Your task to perform on an android device: Open All Trails app, search for trails near 98101, make sure to sort by distance up to 60 miles and set the difficulty filter to moderate
Image 0: 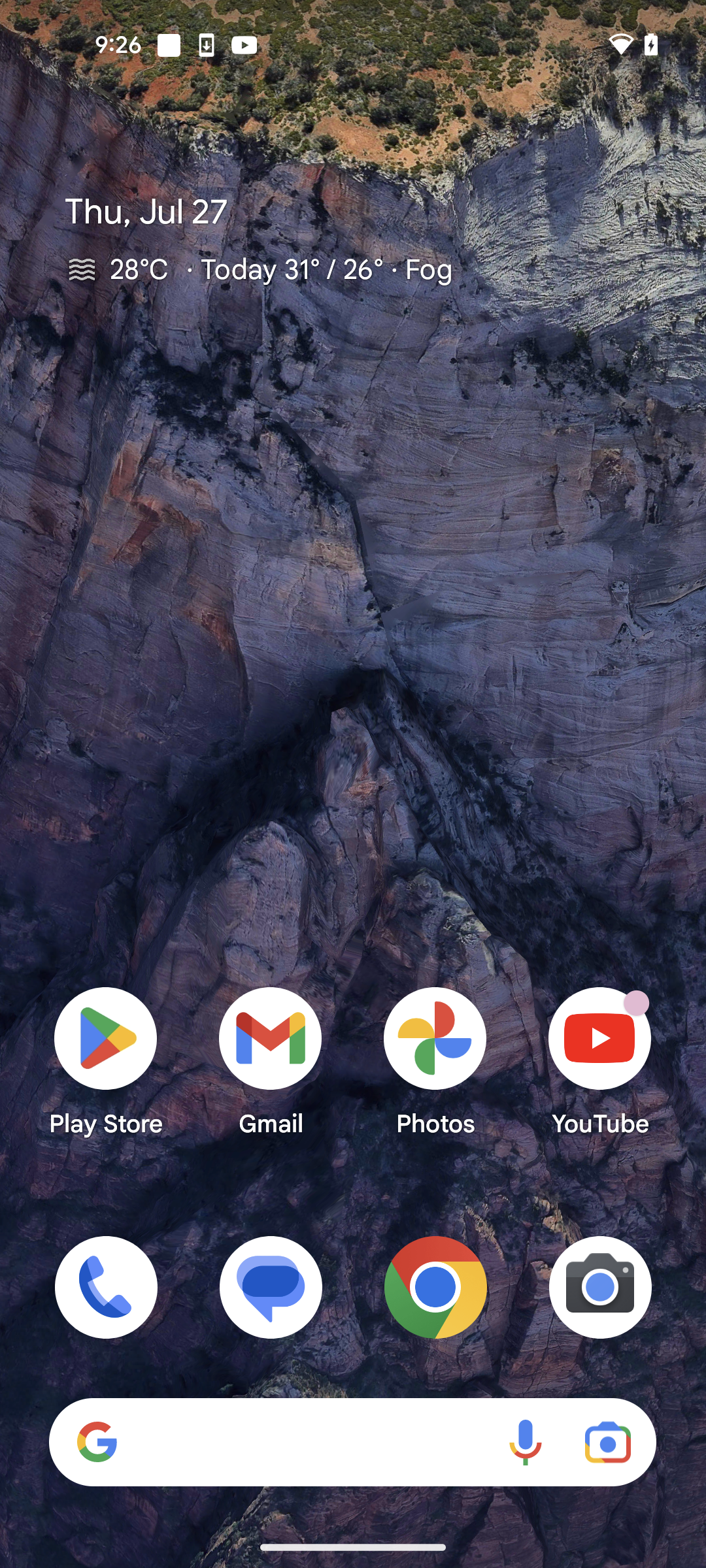
Open All Trails app
Step 0: open app "AllTrails"
Image 1: 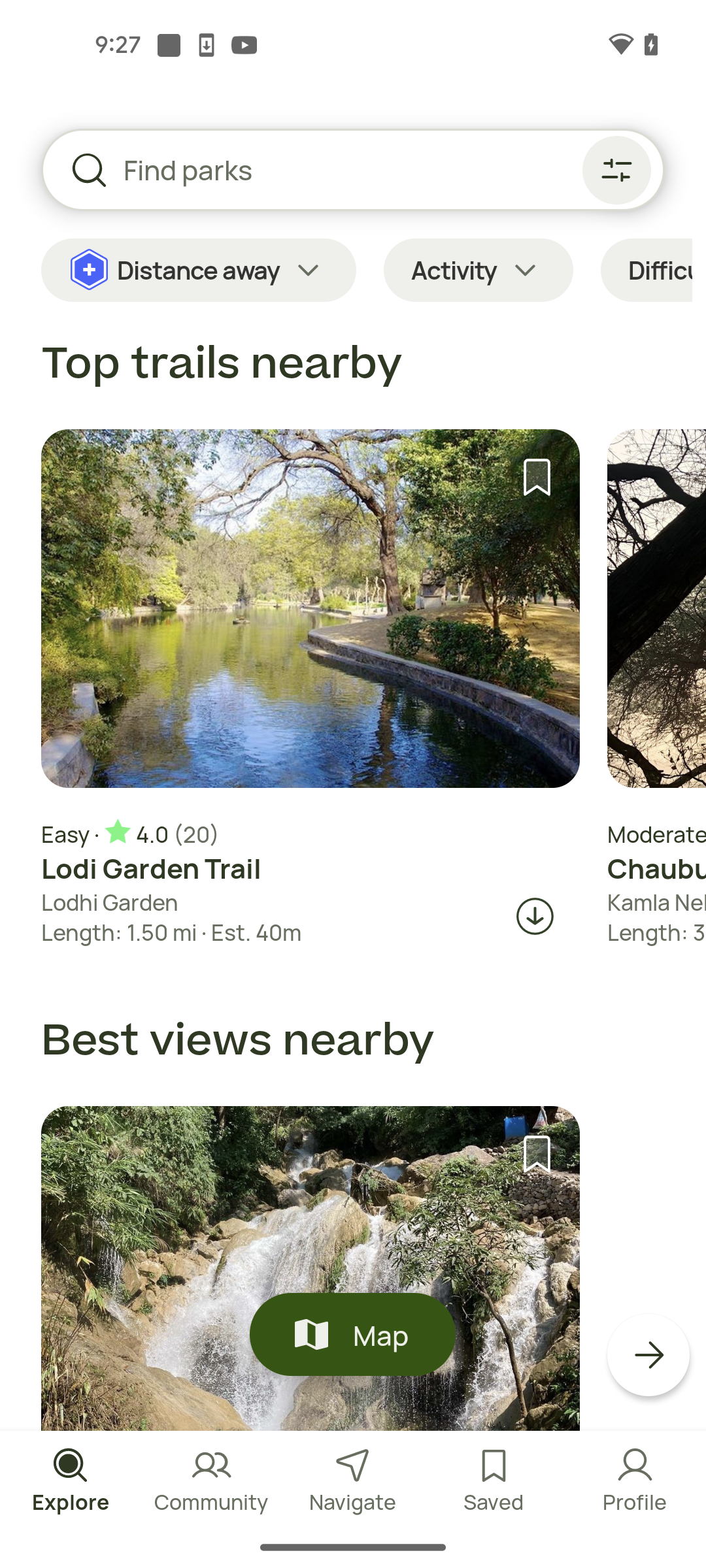
Go to the search bar
Step 1: click (378, 169)
Image 2: 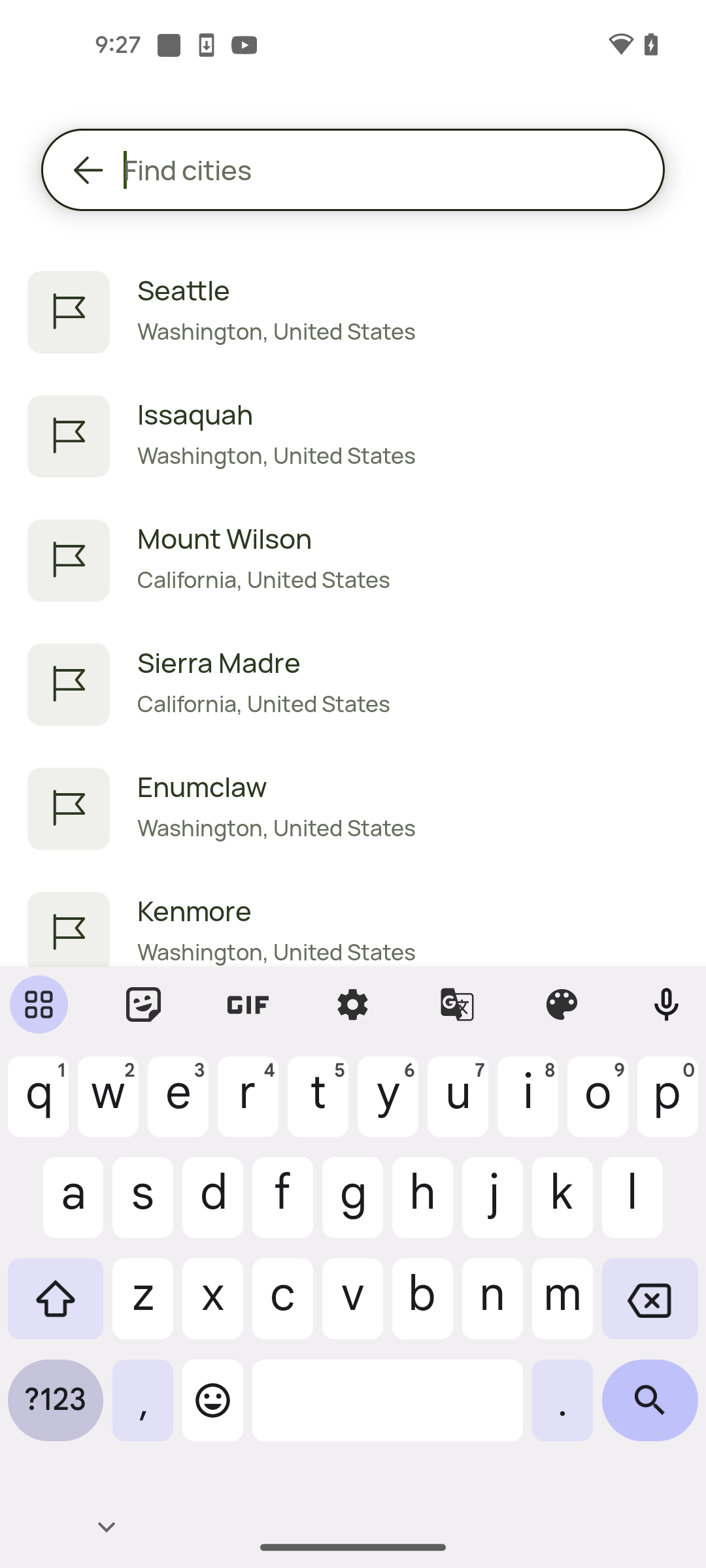
search for trails near Zip code 98101
Step 2: type "98101"
Image 3: 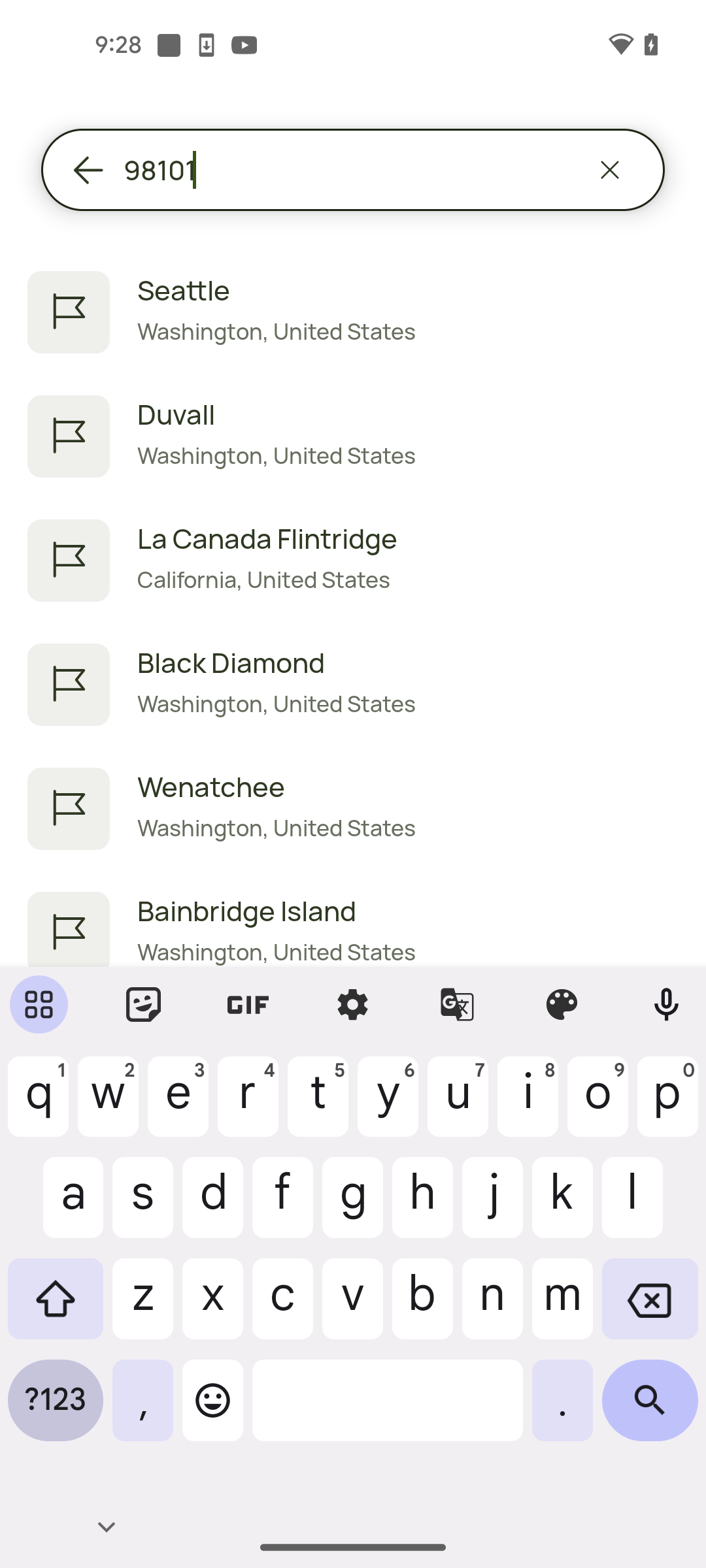
Click on the first search result
Step 3: click (408, 290)
Image 4: 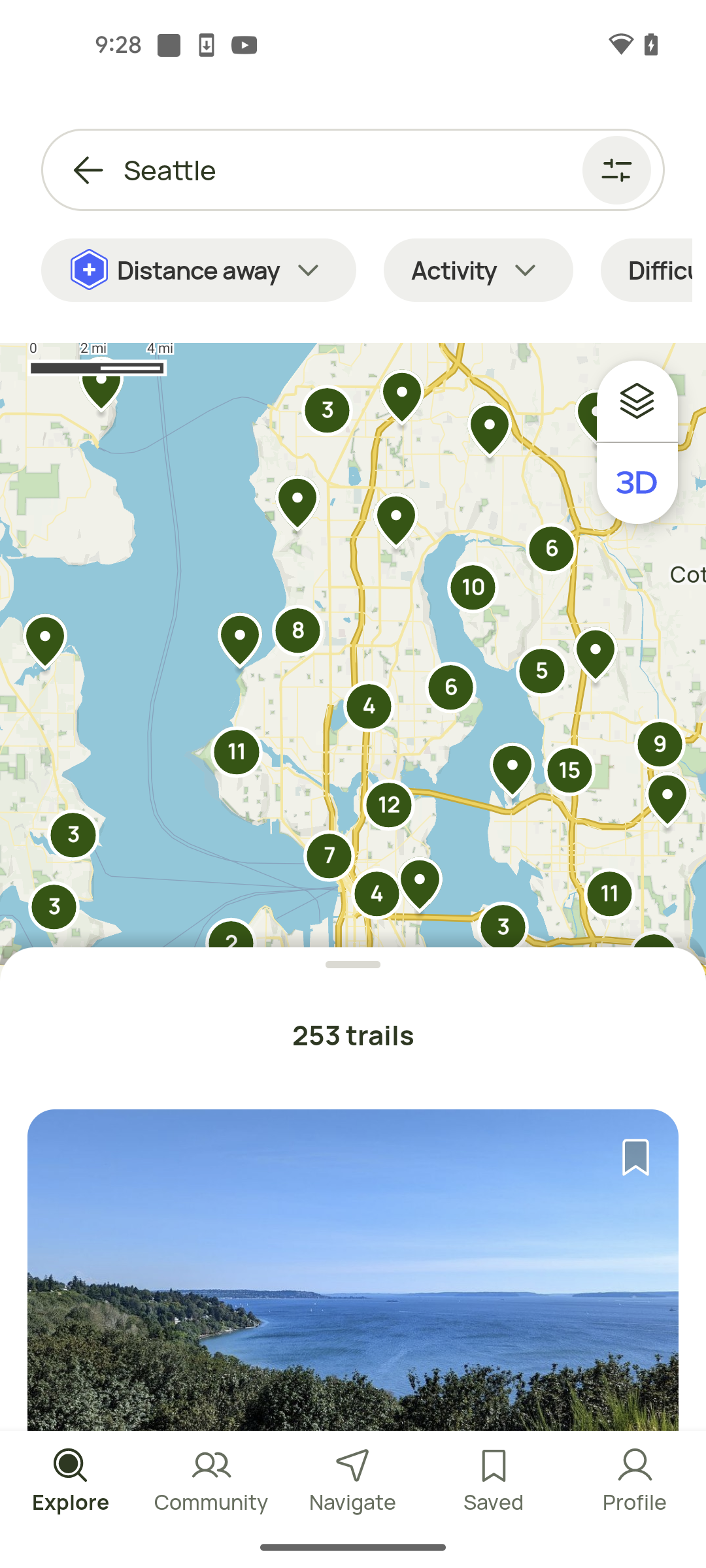
Click on the Filters icon at the top right corner of the screen
Step 4: click (609, 170)
Image 5: 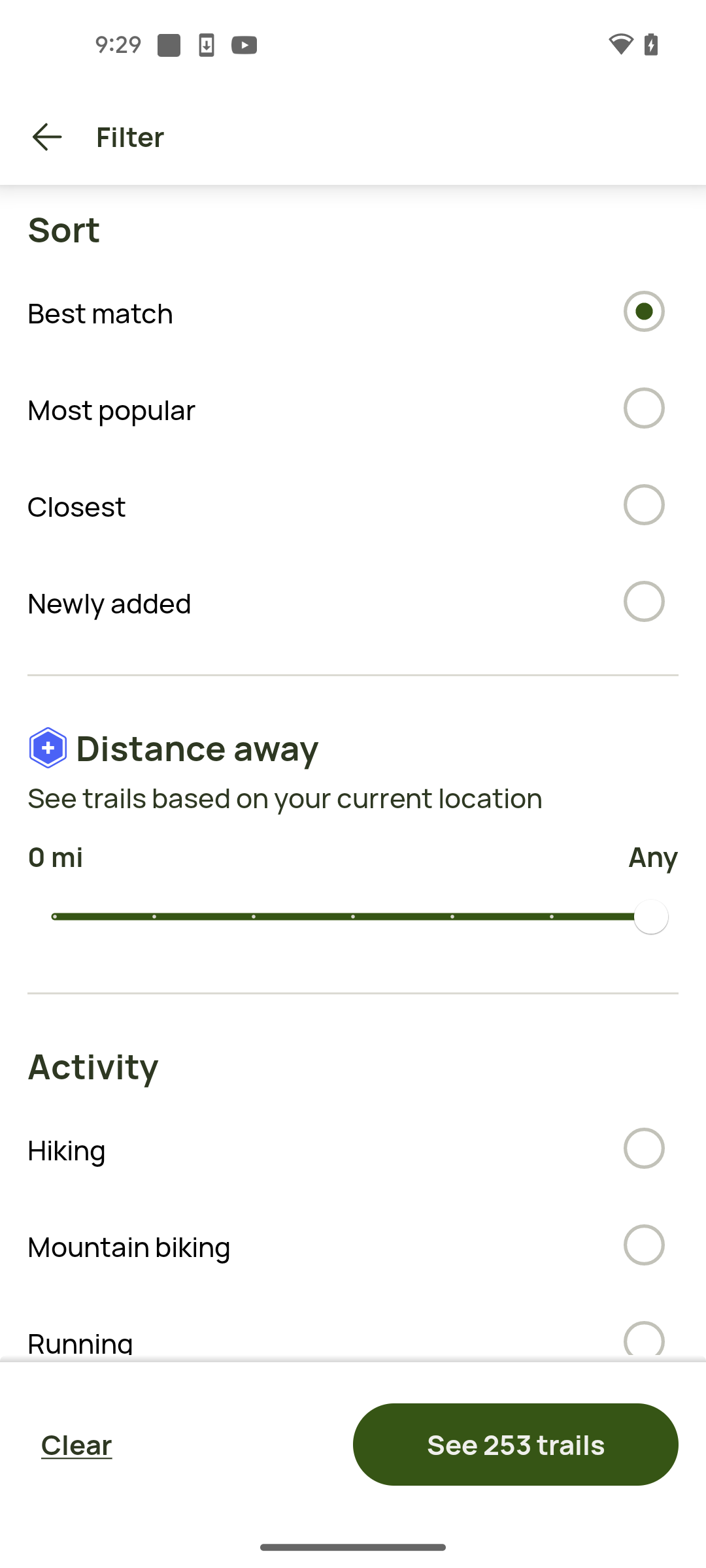
Set the trails distance up to 60 miles
Step 5: click (554, 914)
Image 6: 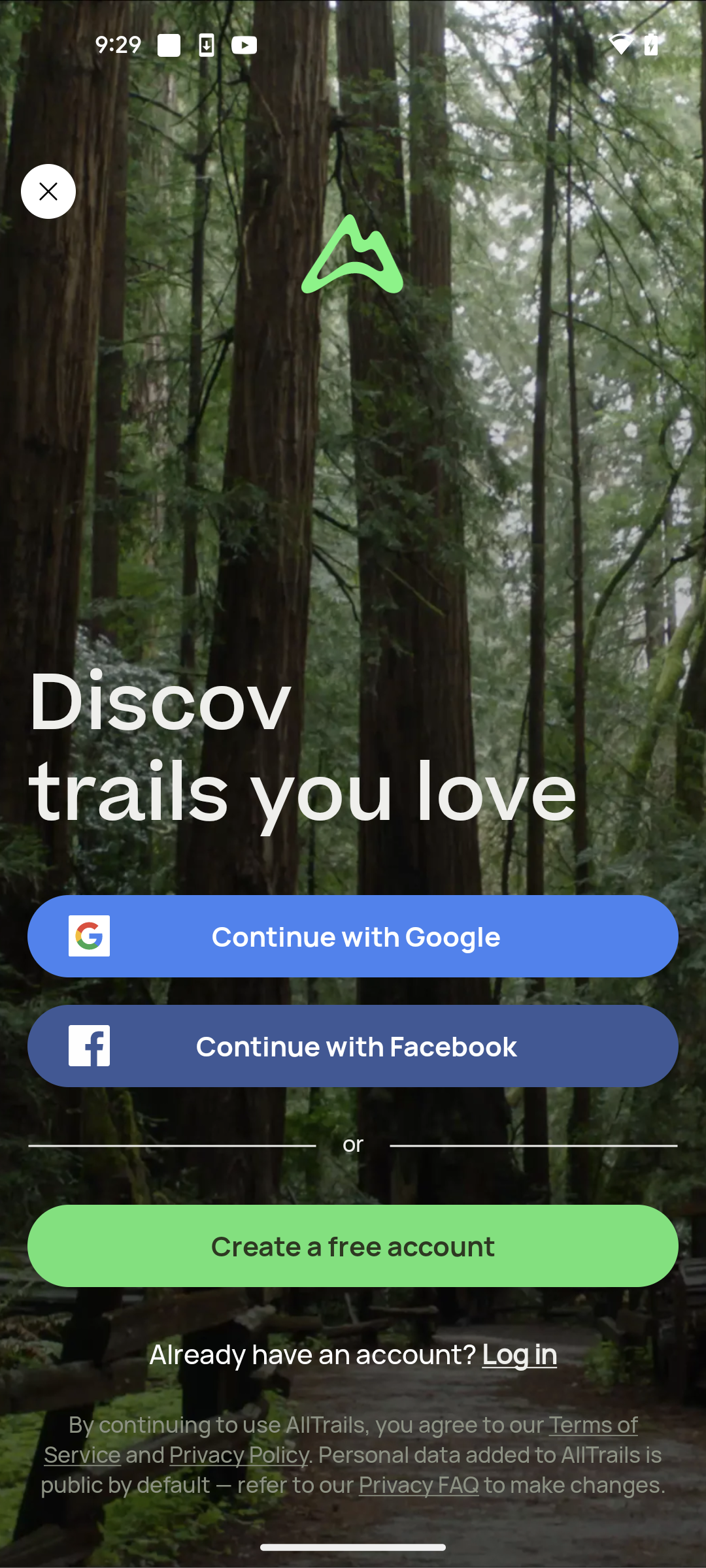
Click on the close icon at the top left corner of the screen
Step 6: click (48, 191)
Image 8: 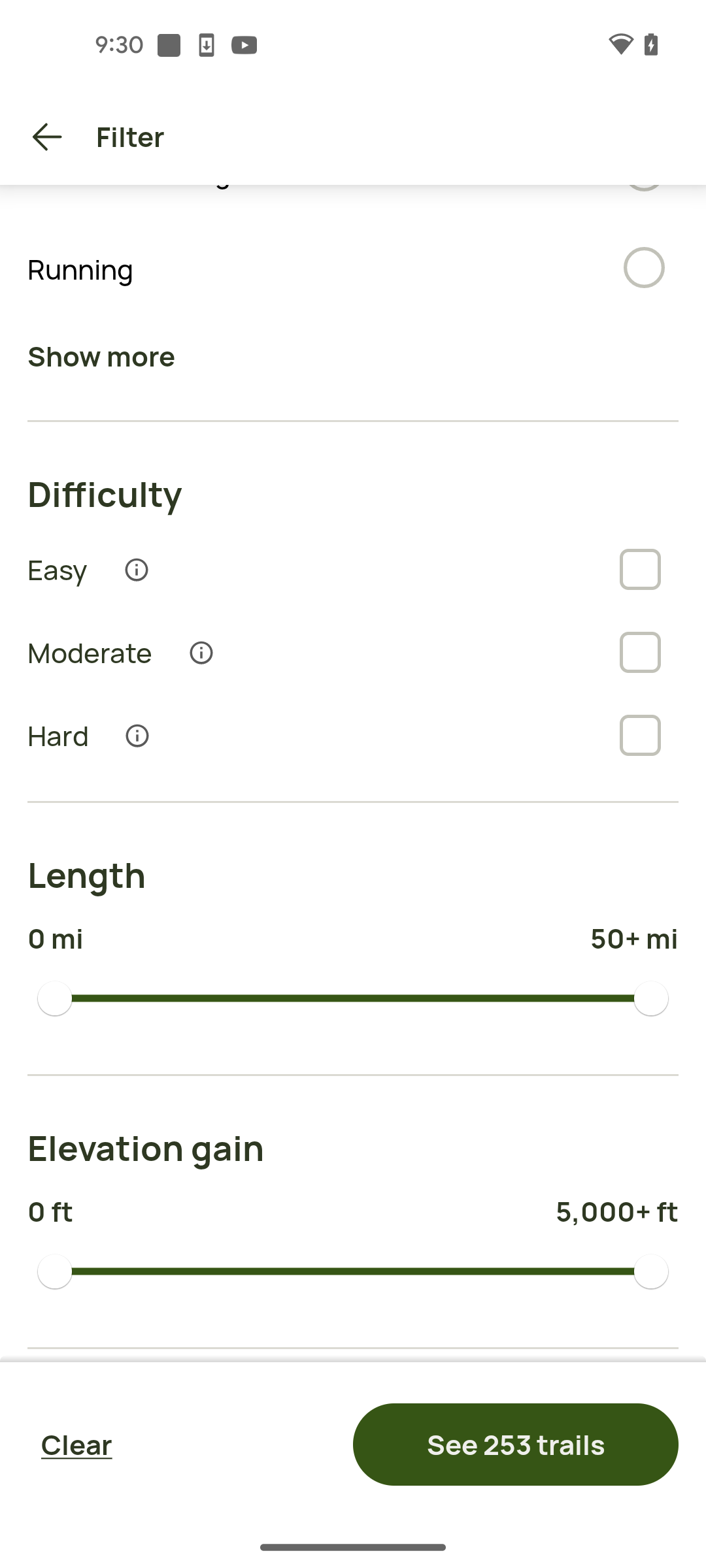
Select the Difficulty level as Moderate
Step 8: click (636, 650)
Image 9: 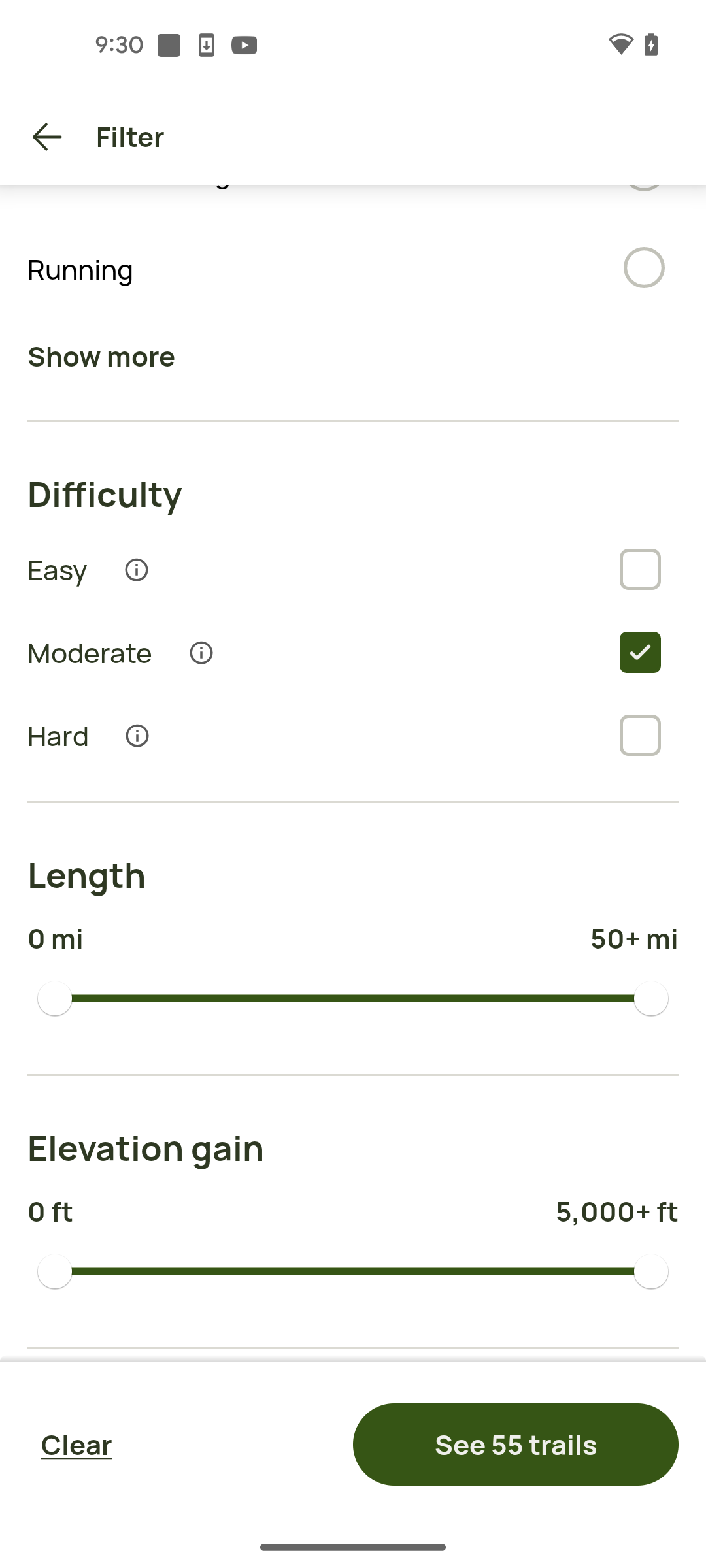
Click on the See 55 trails Option at the bottom right corner of the screen
Step 9: click (516, 1444)